Your task to perform on an android device: For the shoes, my preferred color is black.
Image 0: 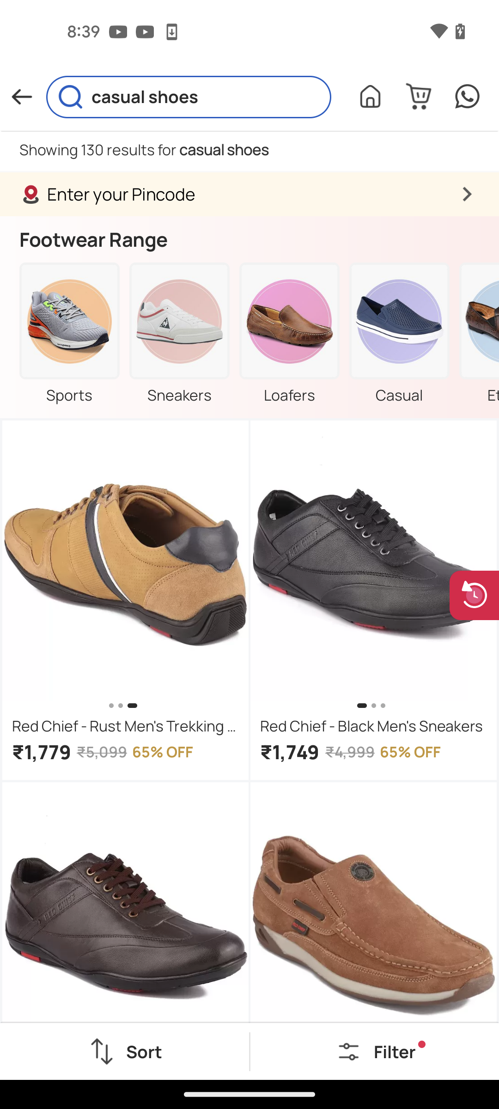
click on the Filter option
Step 0: click (420, 1064)
Image 1: 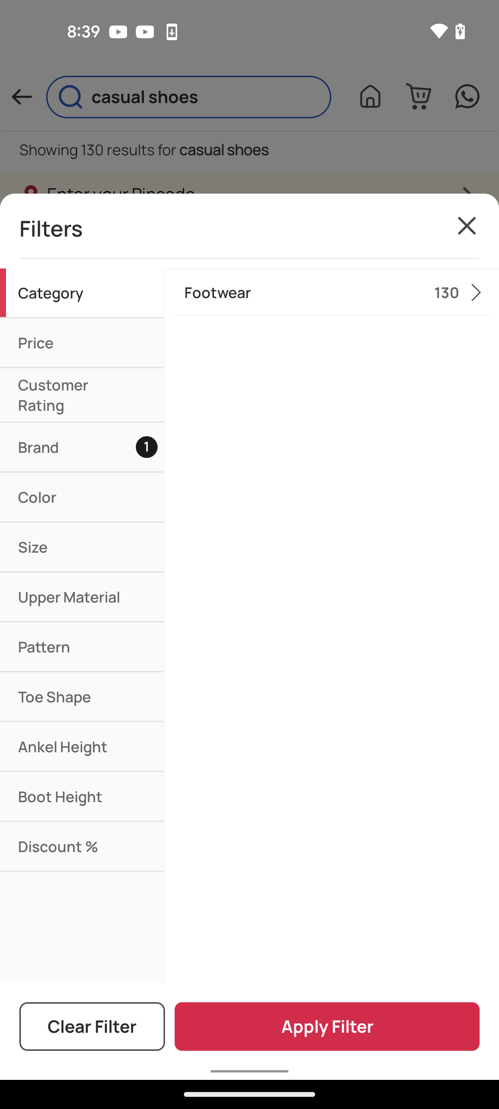
click on the color section
Step 1: click (77, 497)
Image 2: 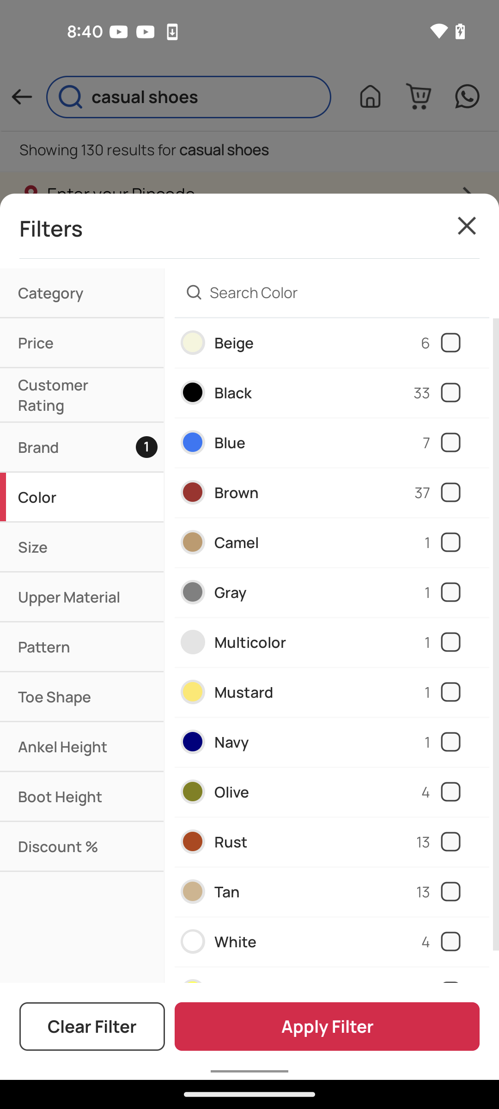
select the black color
Step 2: click (252, 390)
Image 3: 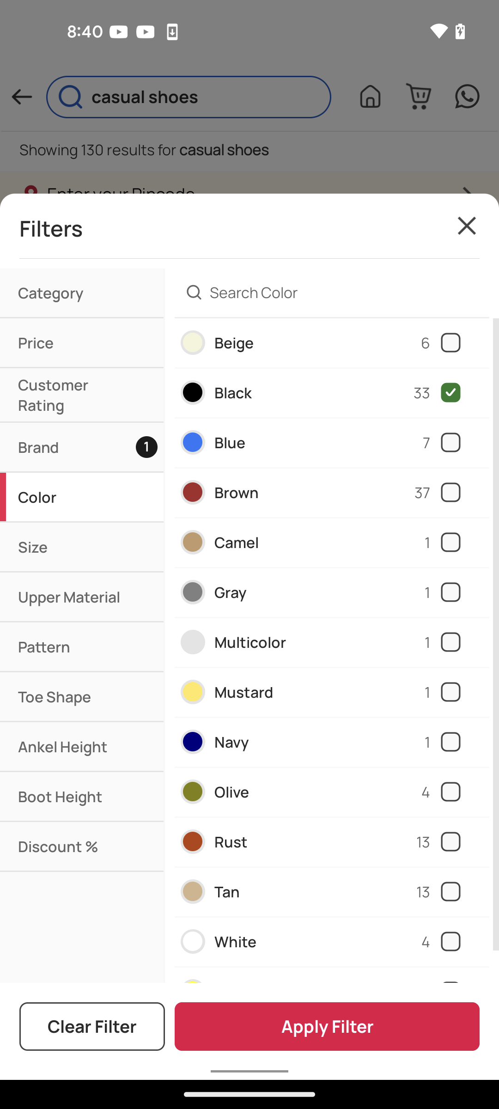
click on the Apply Filter
Step 3: click (327, 1026)